Your task to perform on an android device: It can be tough to monitor calendar events on a regular basis, thus I'd like to set event notification so that I can be notified of every event.
Image 0: 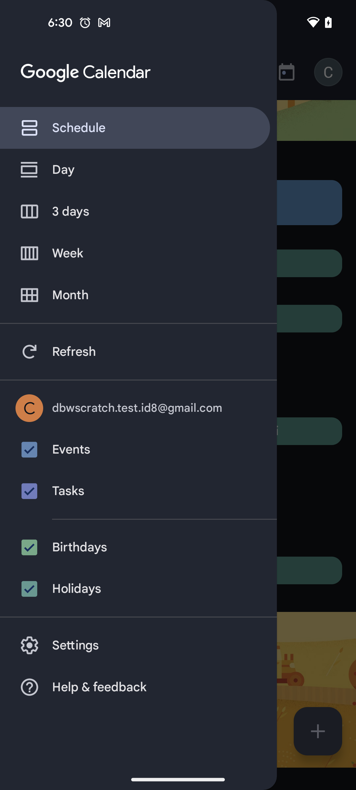
click on the settings option
Step 0: click (138, 645)
Image 1: 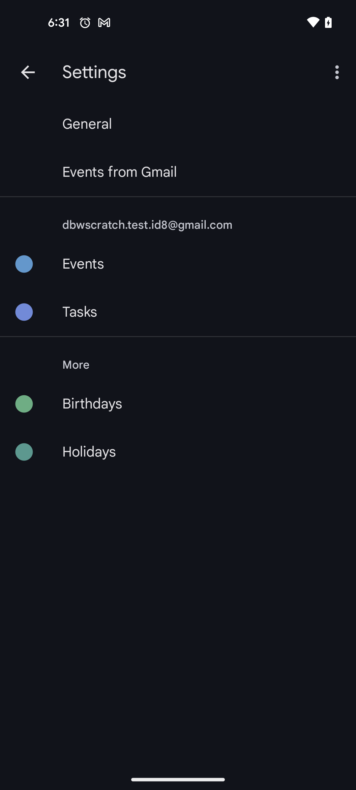
click on the General option
Step 1: click (87, 124)
Image 2: 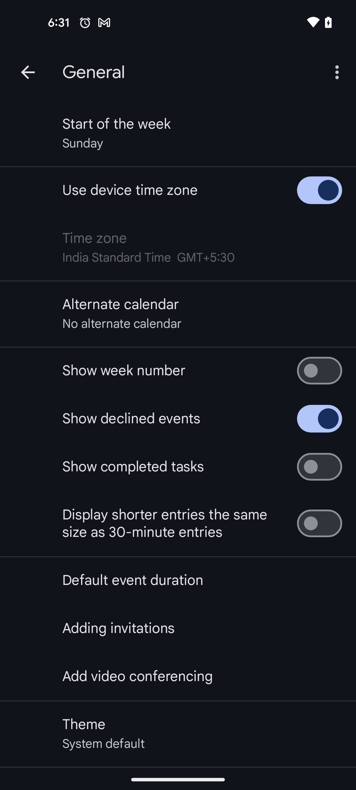
scroll down to see notification option
Step 2: scroll down
Image 3: 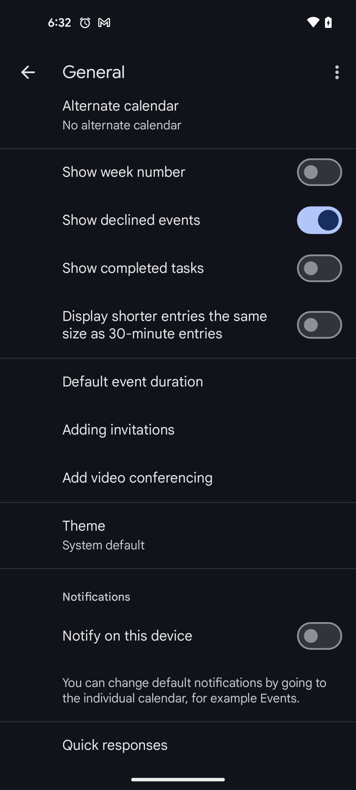
click on the toggle button of Notify on this device
Step 3: click (319, 636)